Your task to perform on an android device: Search for the text - “Alaska” in the book Into the Wild by Jon Krakauer on the Moon+ Reader app.
Image 1: 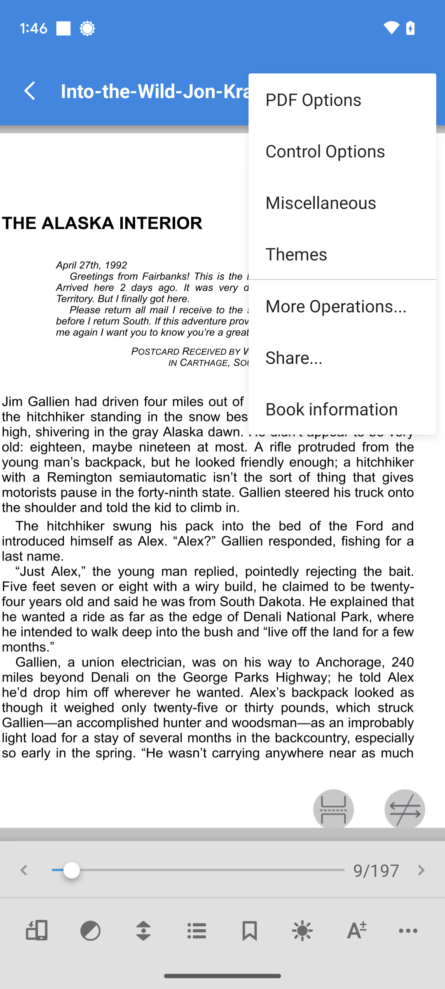
Click on More Operations tab.
Step 1: click (342, 305)
Image 2: 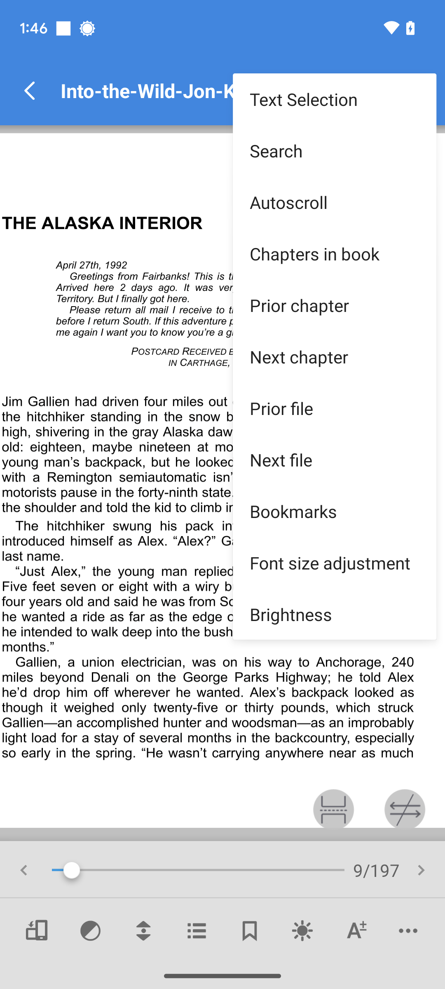
Click on Search option.
Step 2: click (334, 150)